Your task to perform on an android device: Open the Rapidbox app and view all women sneakers.
Image 0: 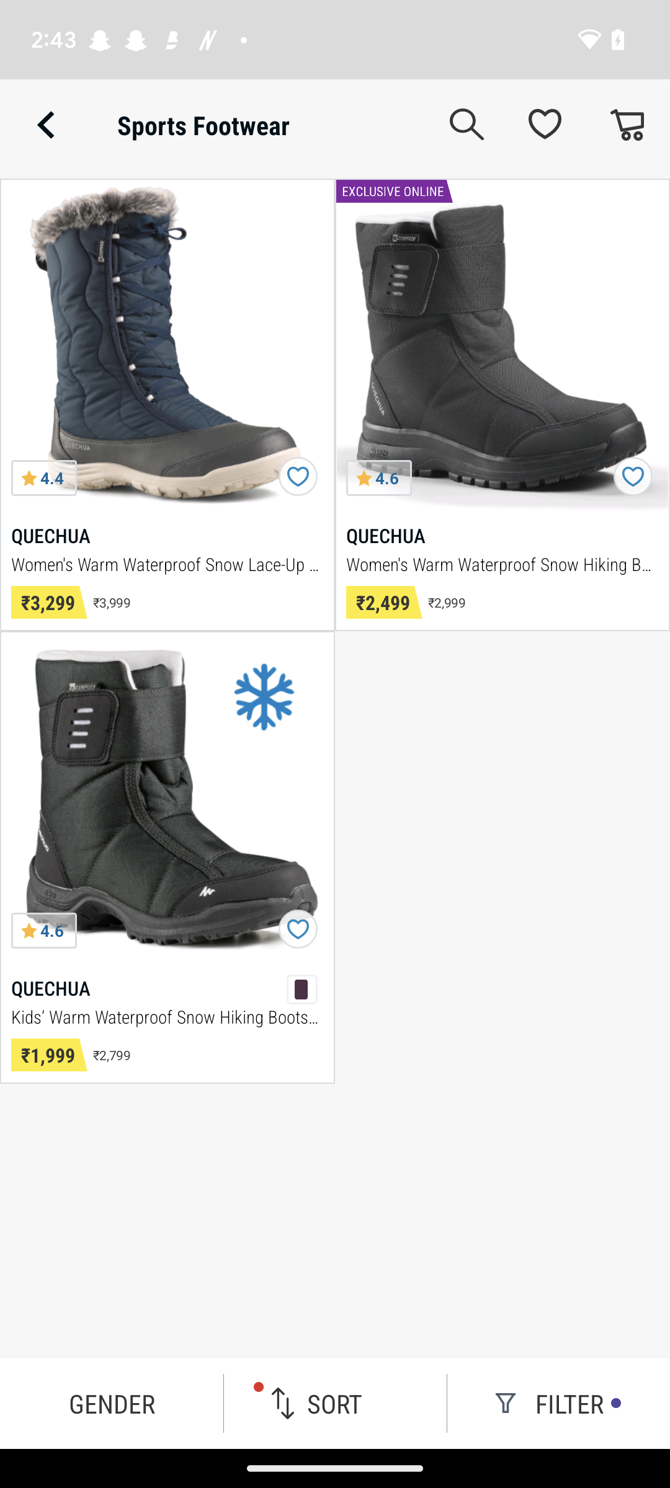
Open the Rapidbox app
Step 0: open app "RapidBox"
Image 1: 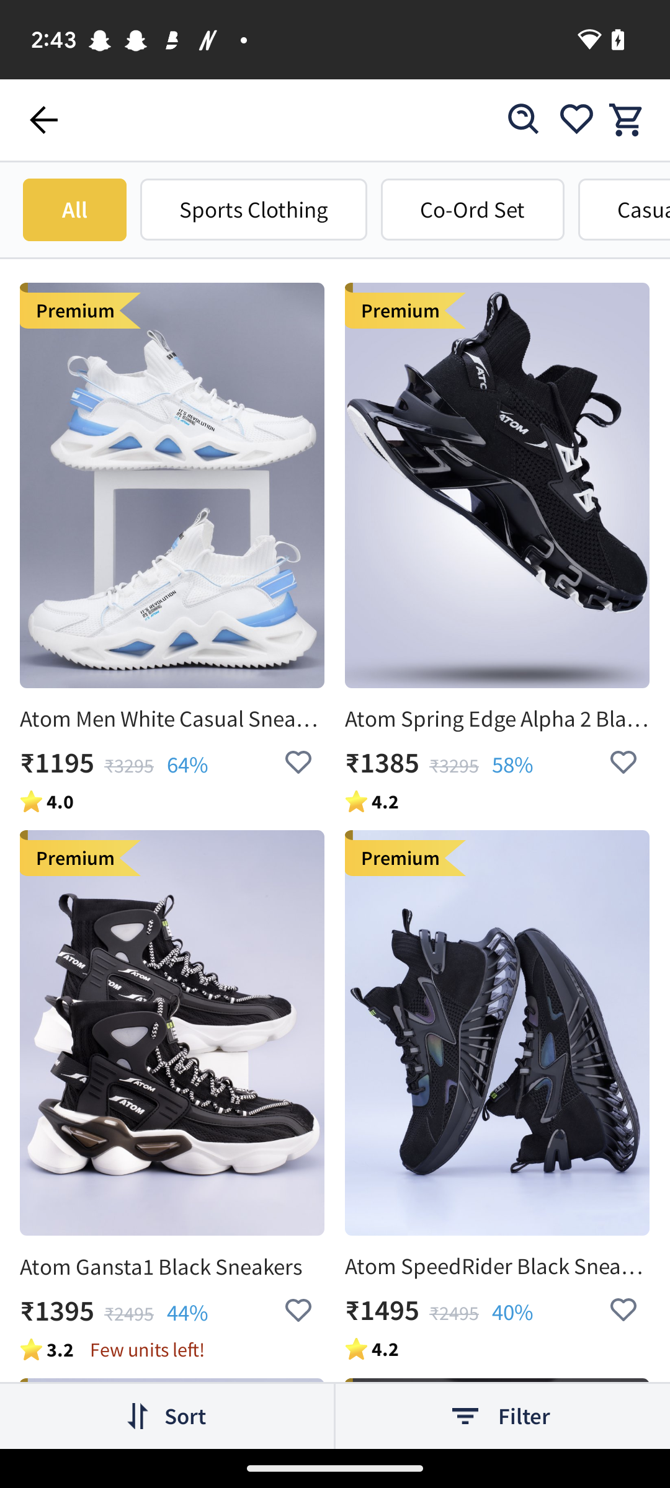
Go back to the previous screen
Step 1: press back button
Image 2: 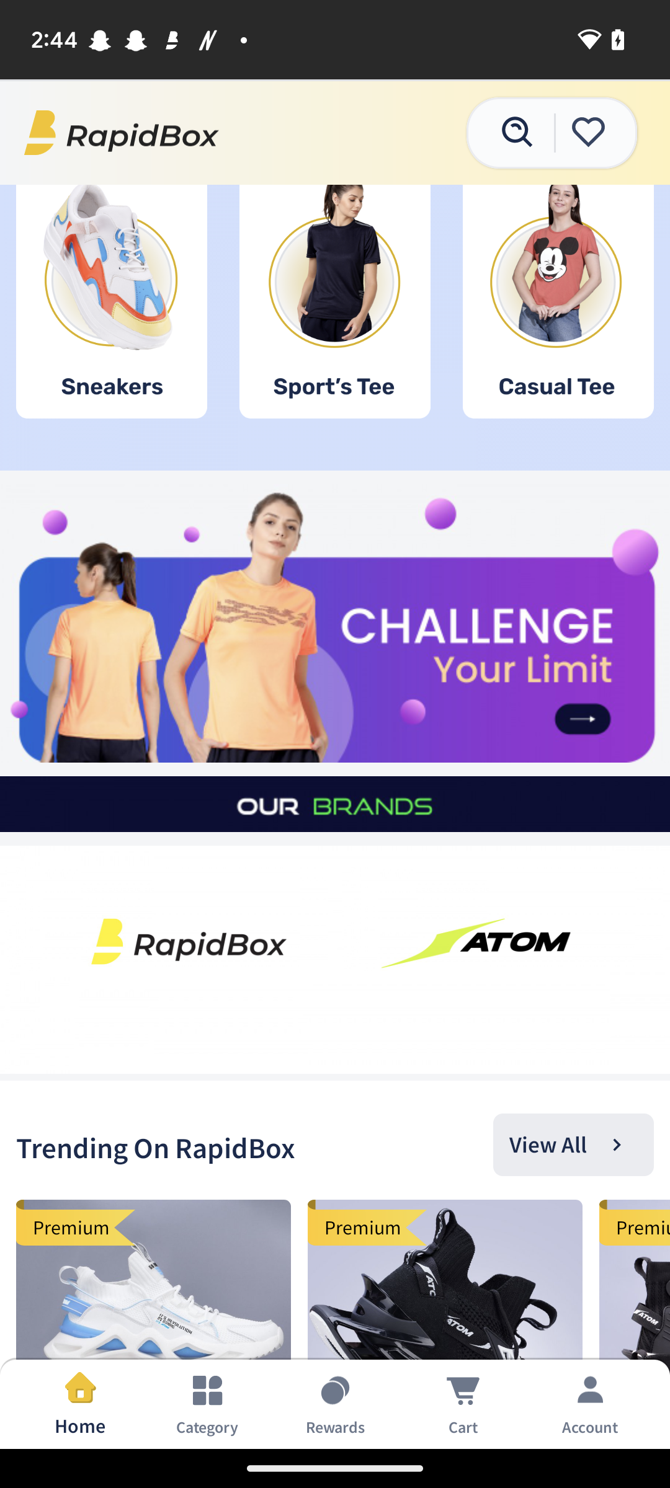
Swipe down
Step 2: scroll up
Image 3: 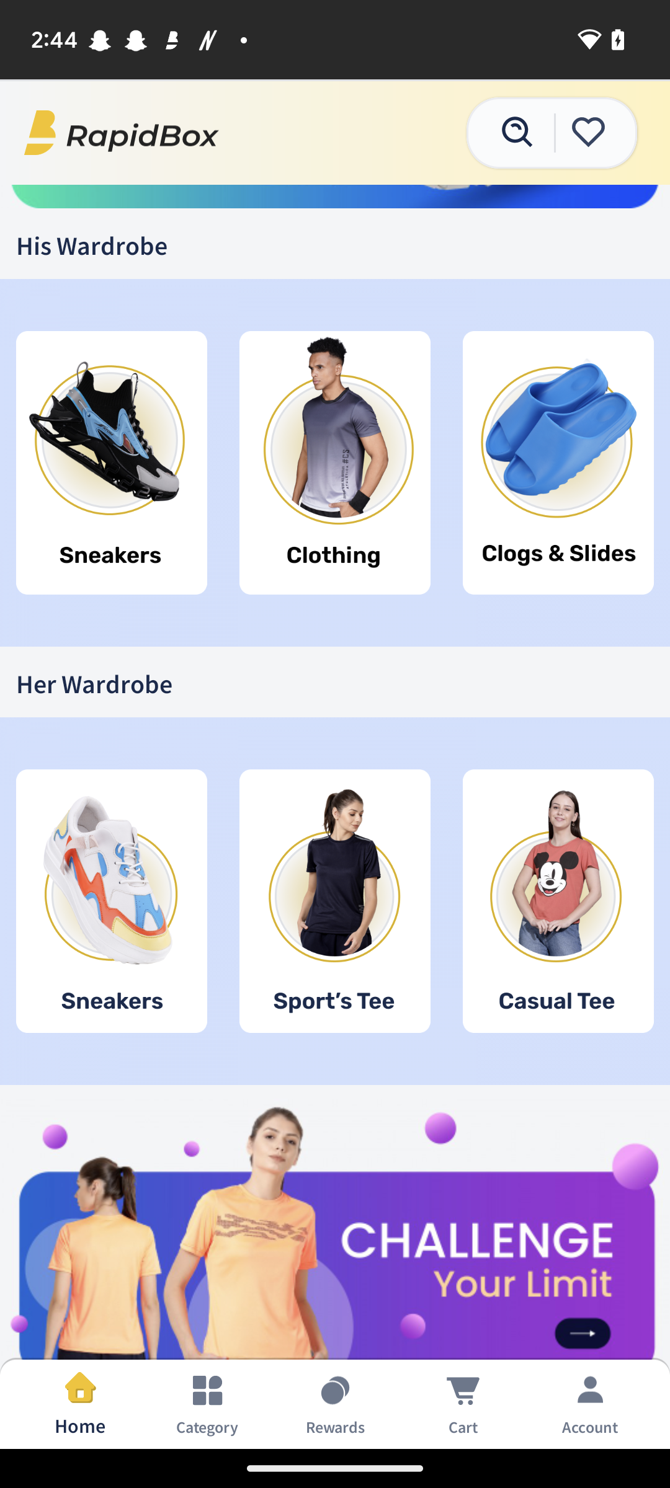
Click on the sneaker section in her wardrobe 
Step 3: click (335, 901)